Your task to perform on an android device: Open the Yummly, Type in a search bar and search for Blueberry Muffins, then select to view it.
Image 0: 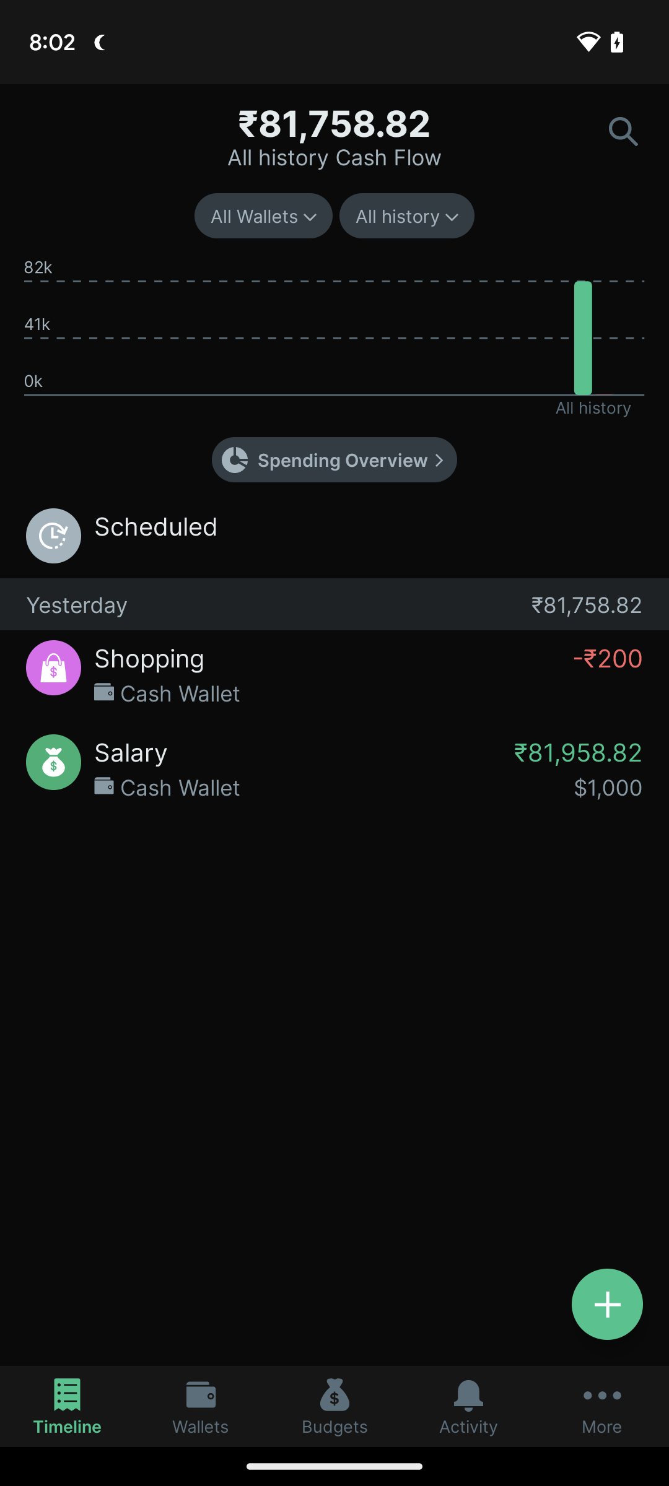
Open Yummly App
Step 0: open app "Yummly"
Image 2: 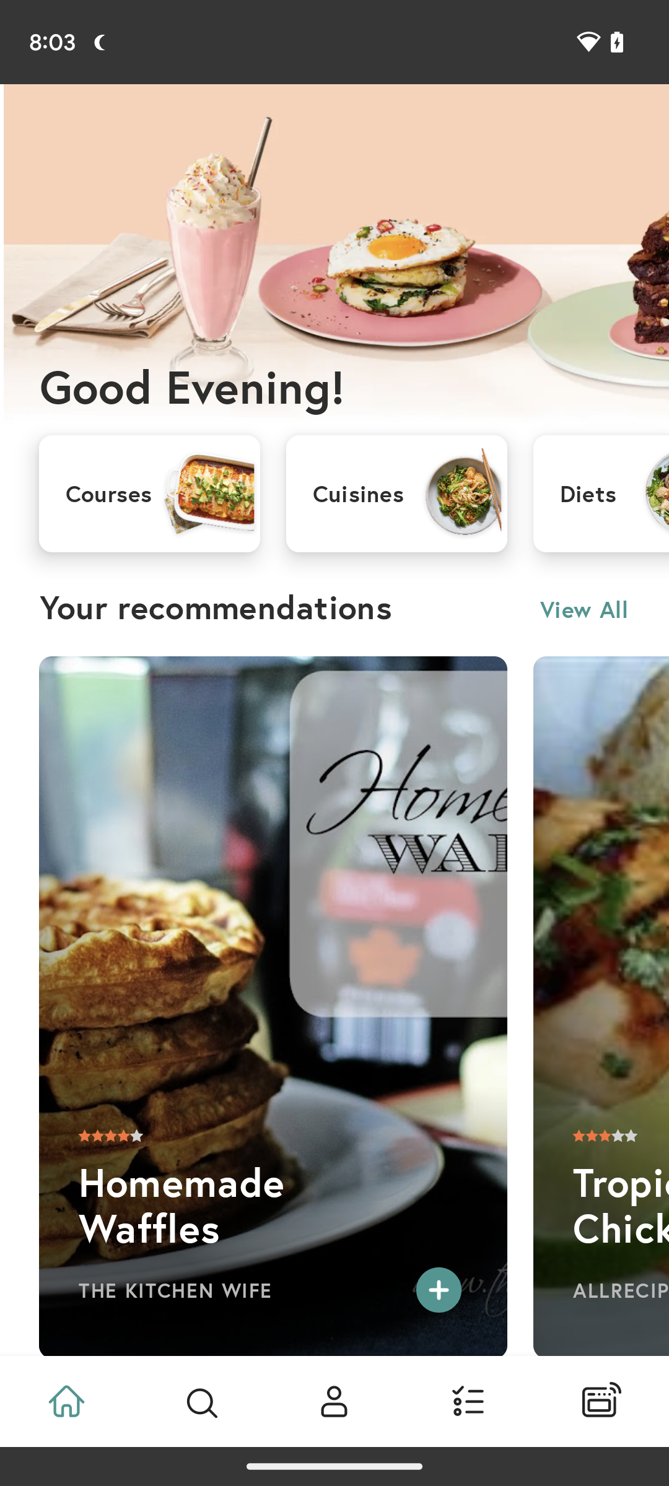
Click on the Search icon at the Bottom of the screen after Home icon
Step 2: click (201, 1401)
Image 4: 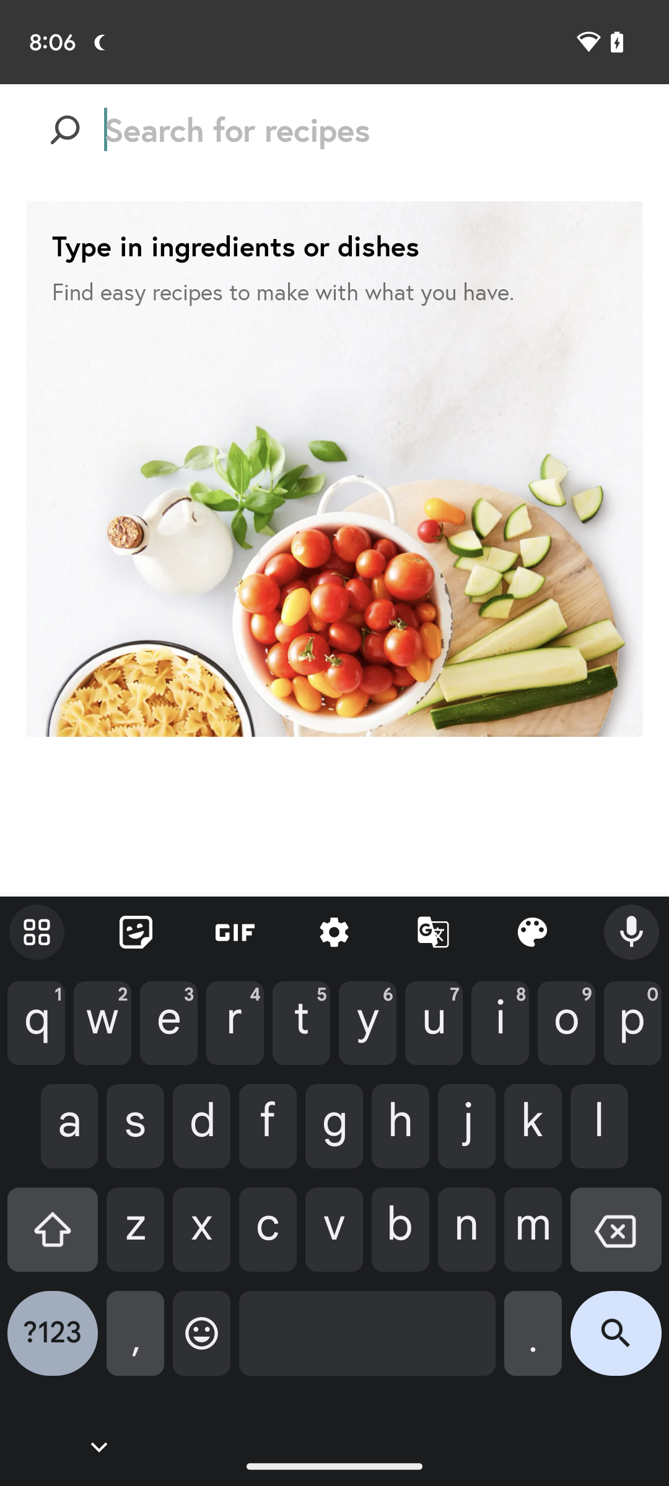
Type Blueberry Muffins
Step 4: type "Blueberry Muffins"
Image 5: 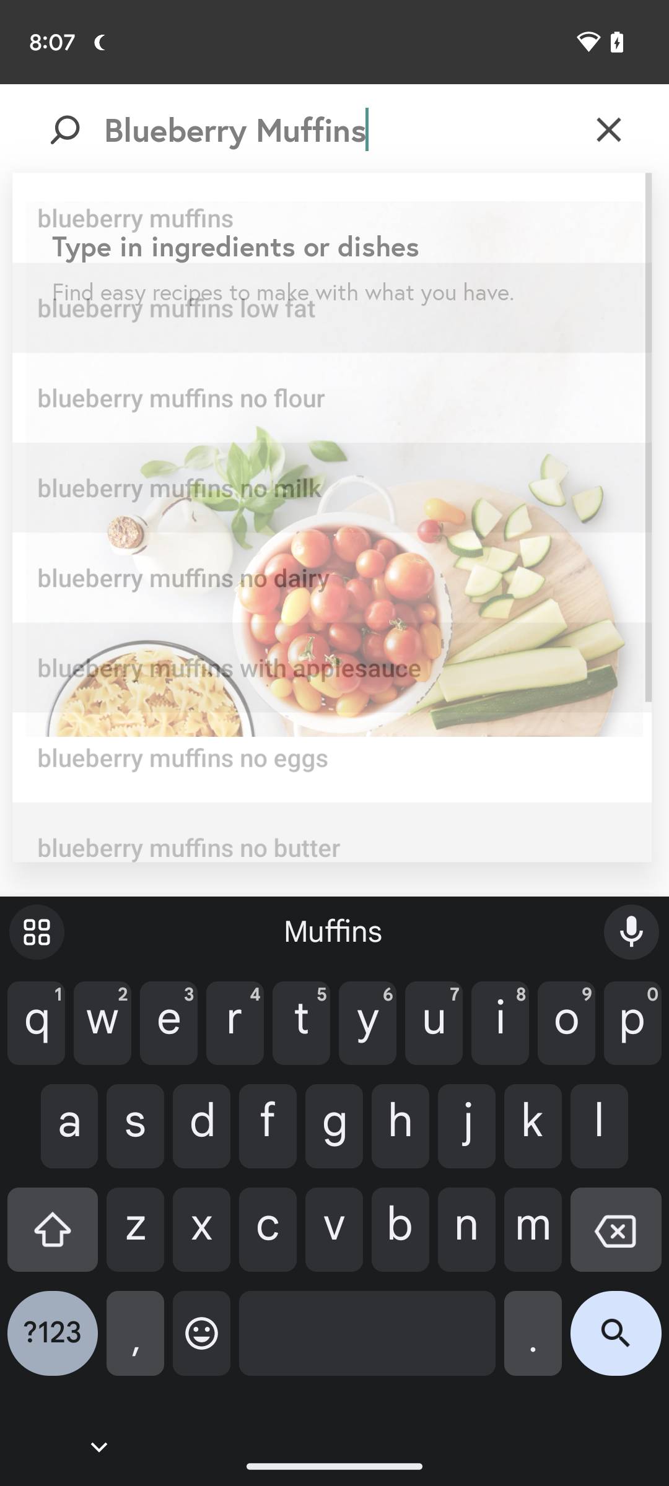
Click on the Search icon at the Top right corner of the screen
Step 5: click (616, 1343)
Image 6: 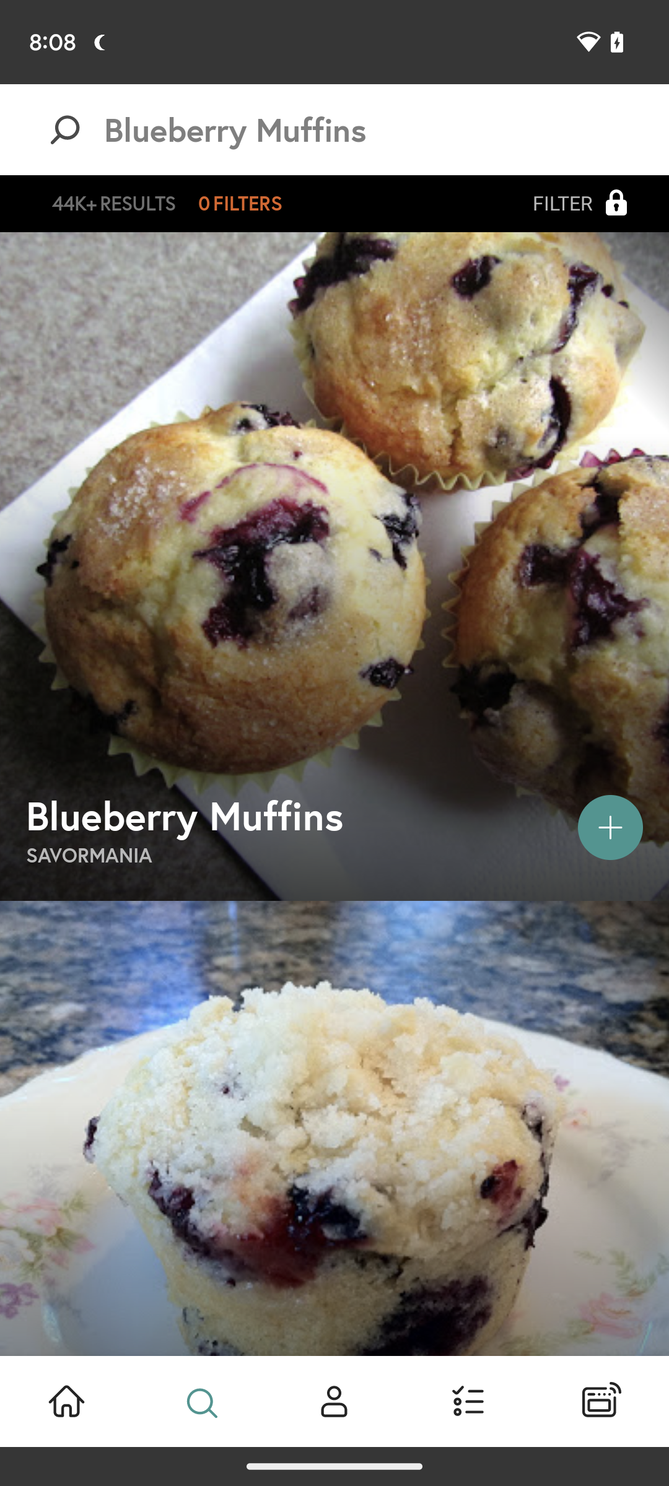
Click on Blueberry Muffins
Step 6: click (289, 815)